Your task to perform on an android device: I want to practice the math problems of multiplication in the khan academy app.
Image 0: 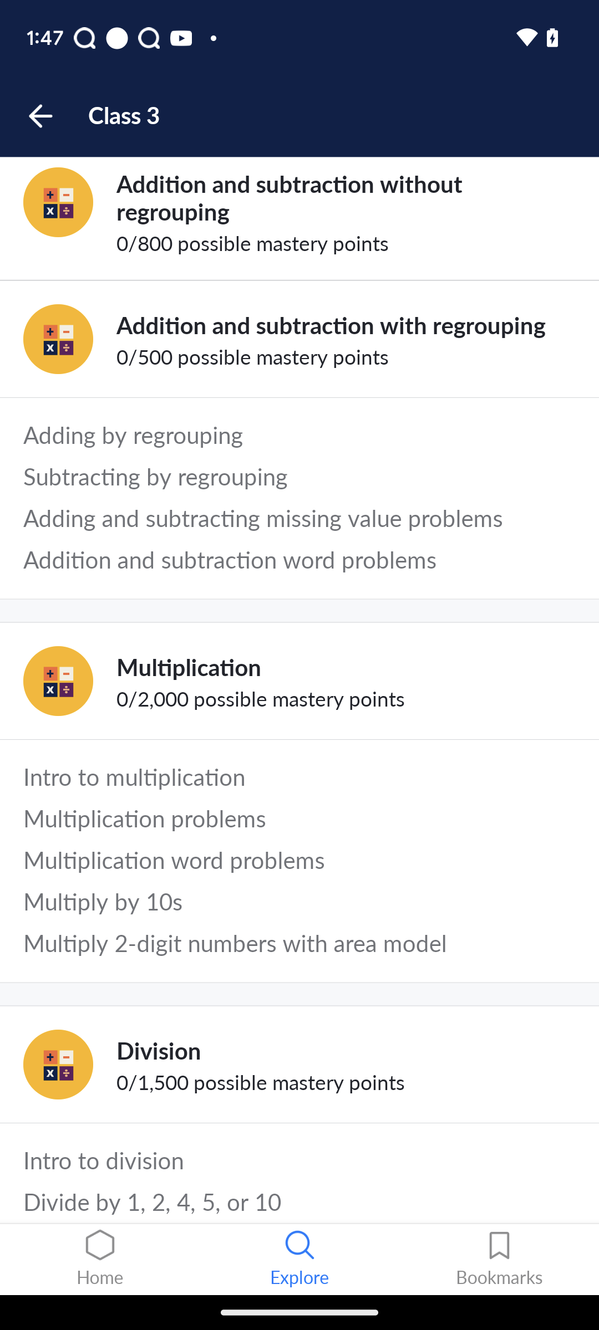
click on the multiplication option
Step 0: click (58, 681)
Image 1: 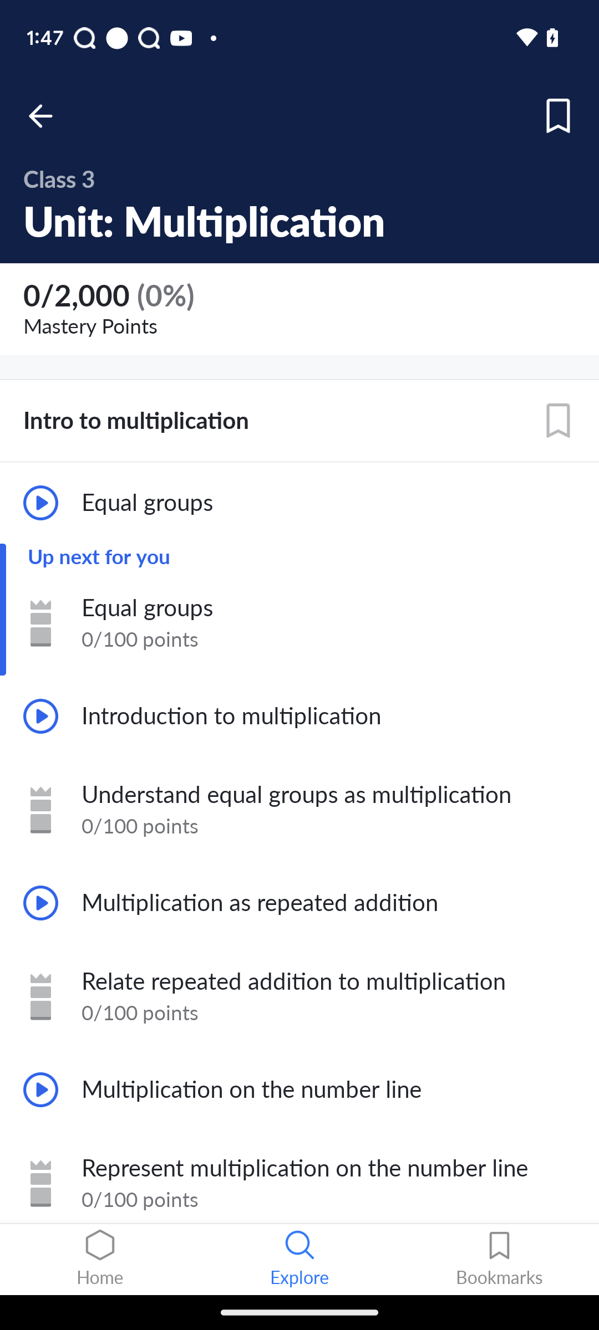
Swipe to view the math problems
Step 1: scroll down
Image 2: 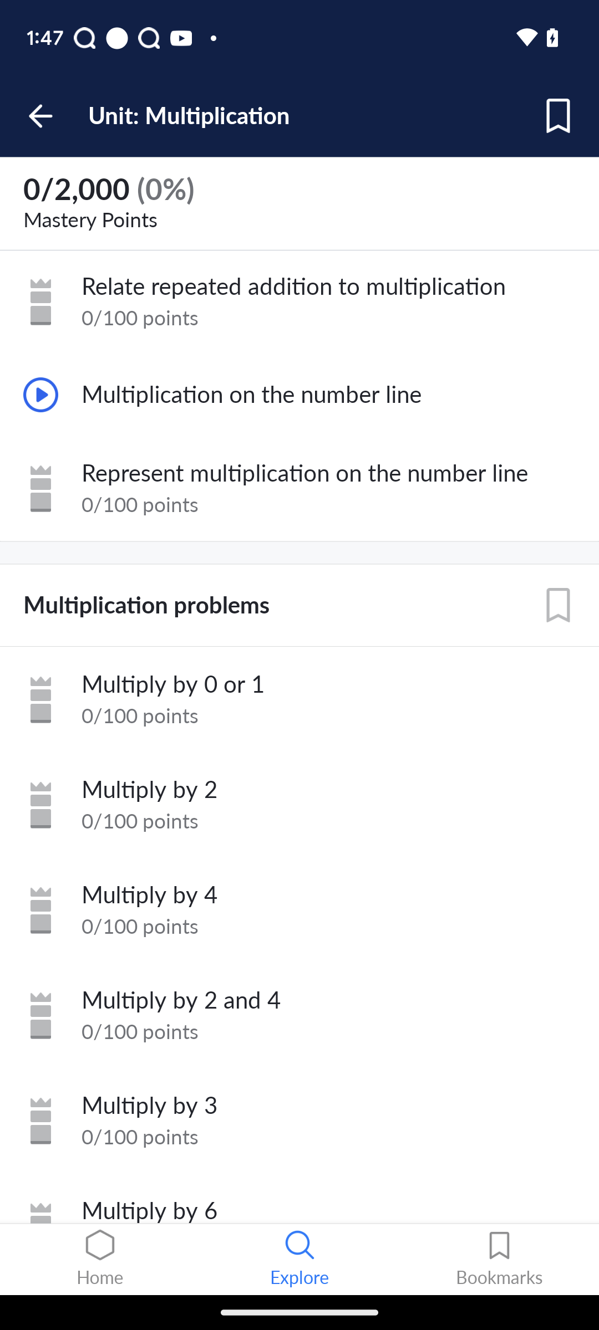
click on the Multiply by o or 1
Step 2: click (299, 699)
Image 3: 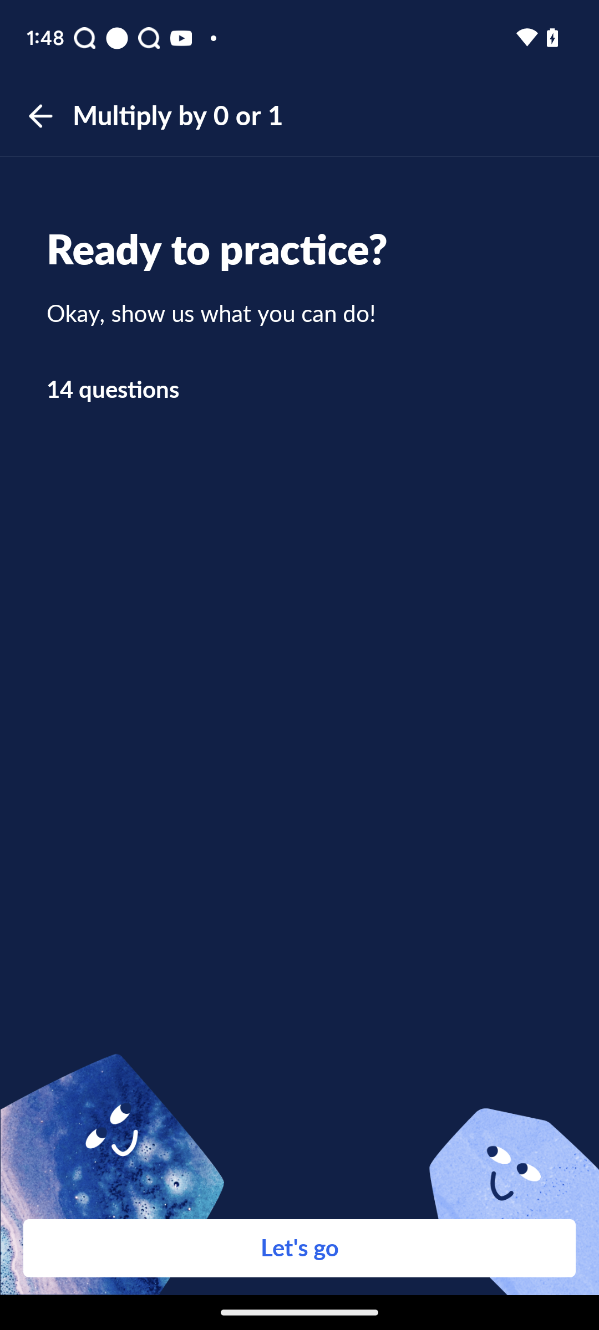
click on lets go
Step 3: click (299, 1248)